Your task to perform on an android device:  Go to the Plan Section and view the advice overview for progressive bodyweight from experts.
Image 0: 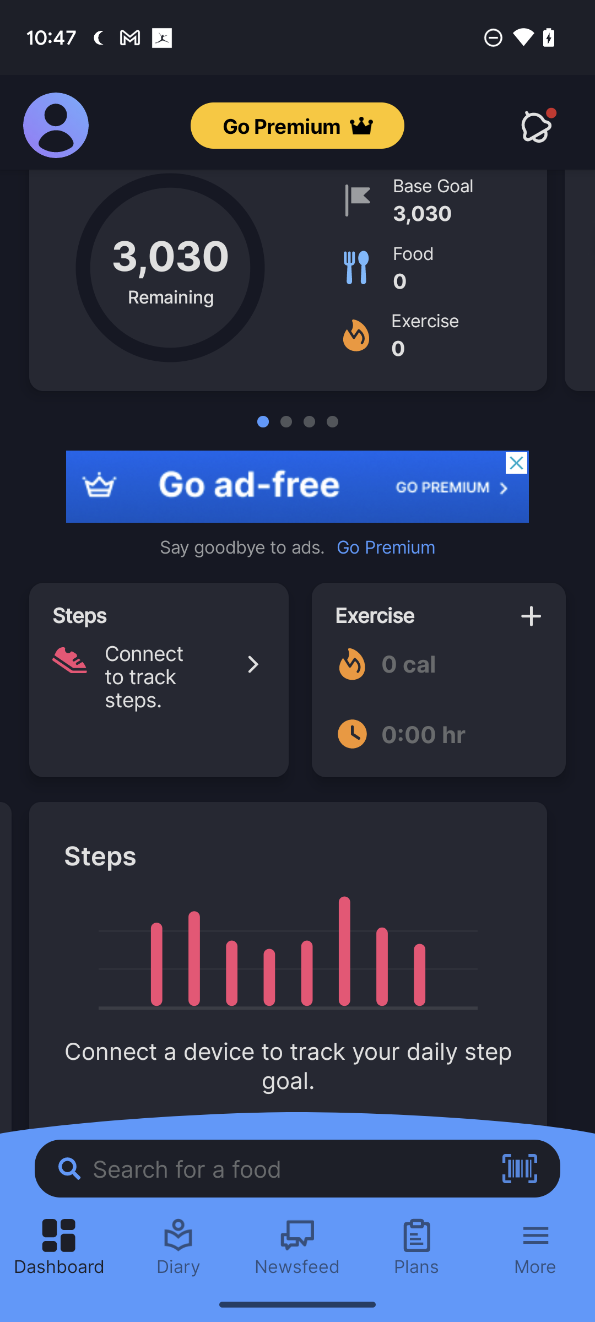
Click on the Plans option before the More option at the bottom right side of the screen
Step 0: click (416, 1247)
Image 1: 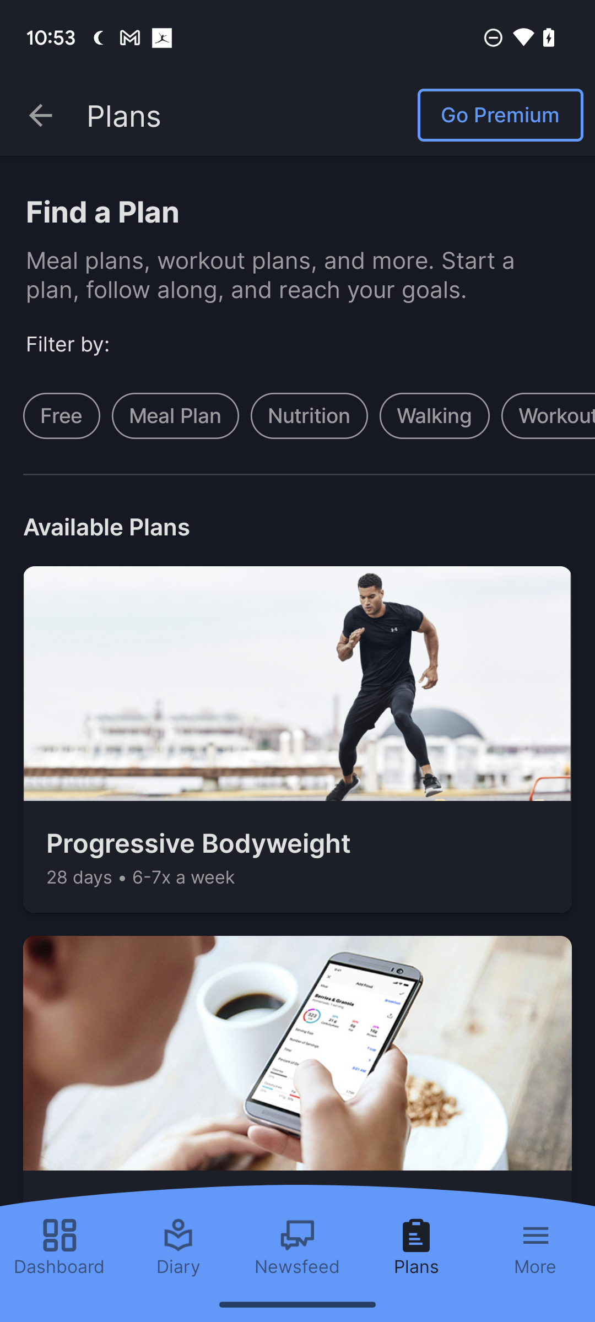
Click On progressive Bodyweight option
Step 1: click (199, 842)
Image 2: 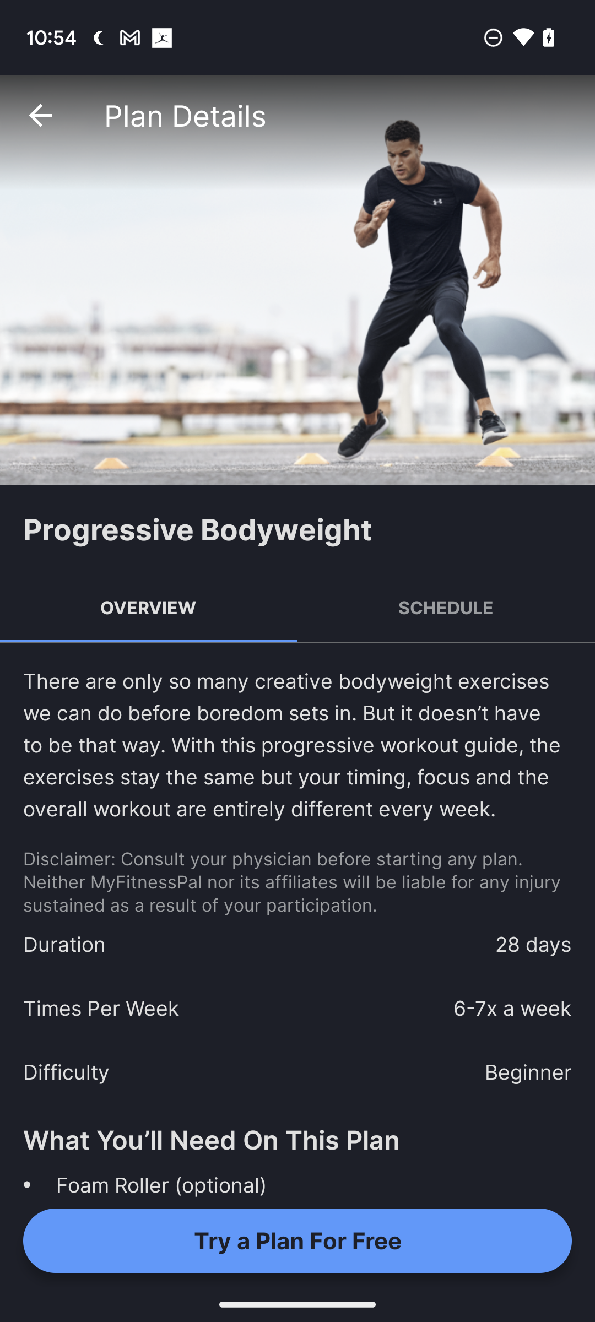
Scroll Up
Step 2: scroll down
Image 3: 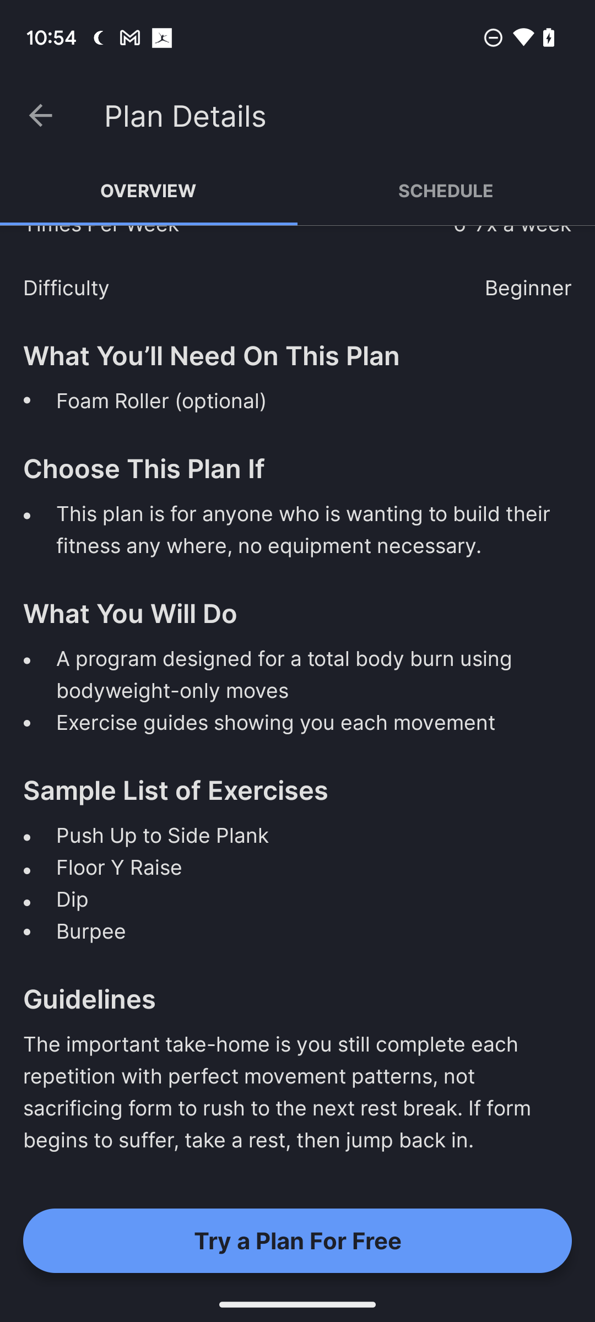
Scroll Up
Step 3: scroll down